Your task to perform on an android device: Open the Webex app and Schedule a meeting for 22nd July at 1:30 PM to 2:00 PM with the topic name as Transport .
Image 0: 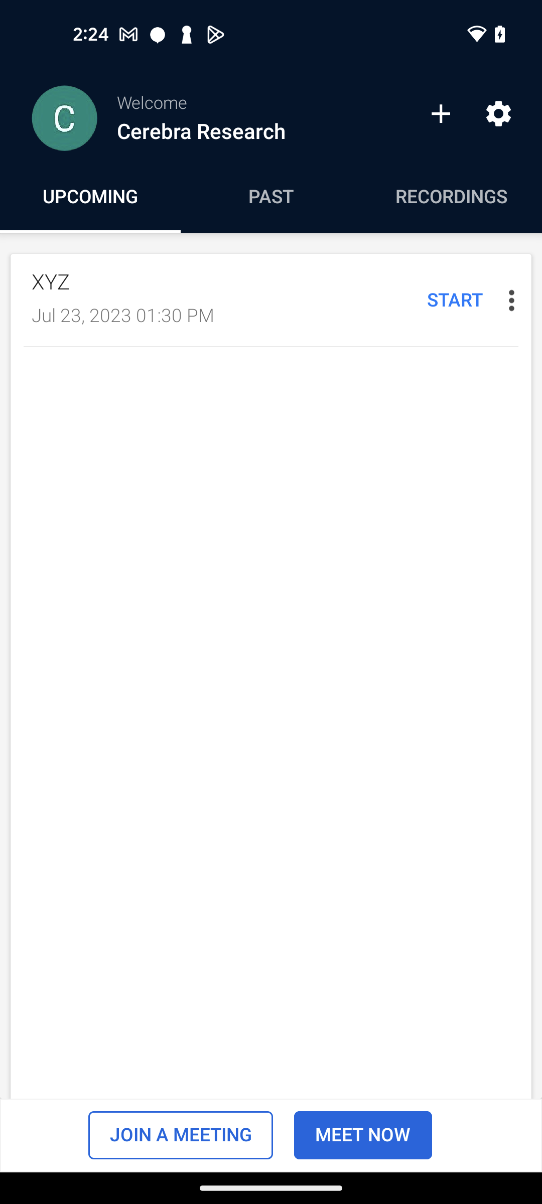
Open the Webex app
Step 0: open app "Webex"
Image 1: 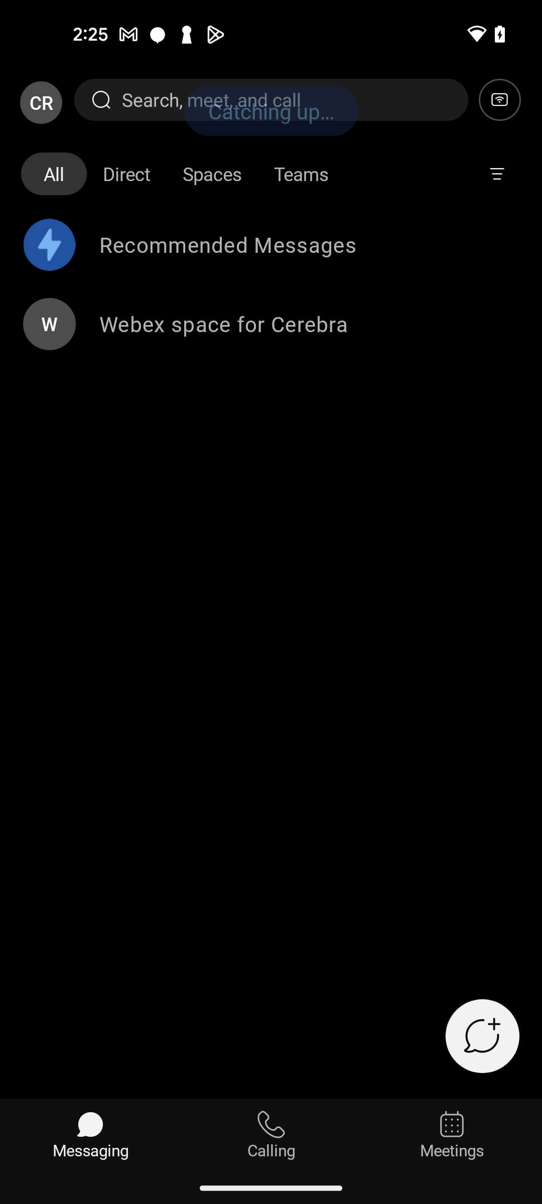
Click on Meetings section at the bottom right corner
Step 1: click (452, 1124)
Image 2: 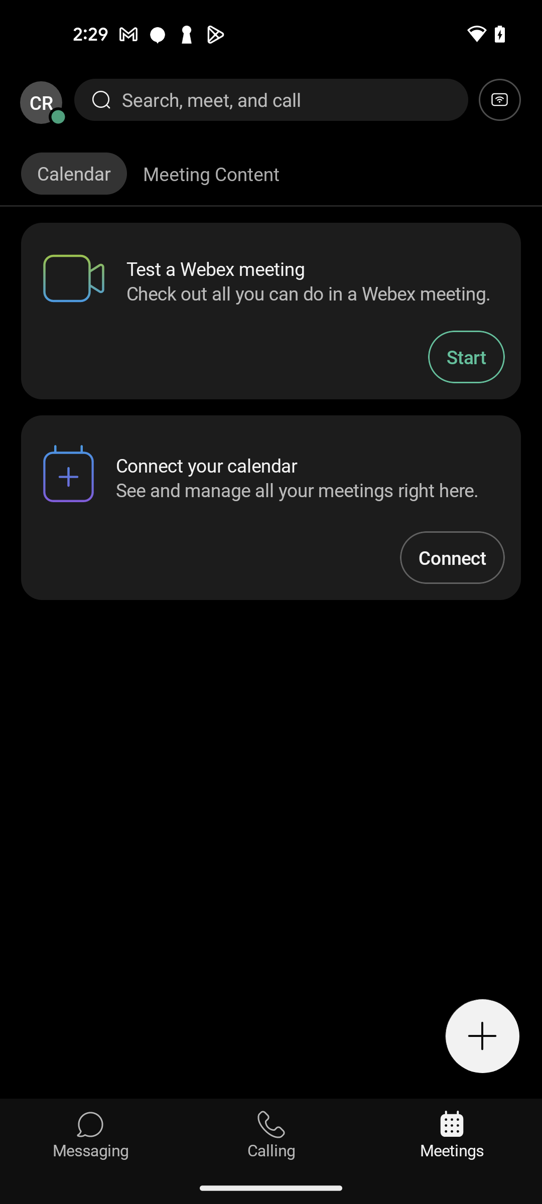
Click on the Meeting Content section
Step 2: click (211, 174)
Image 3: 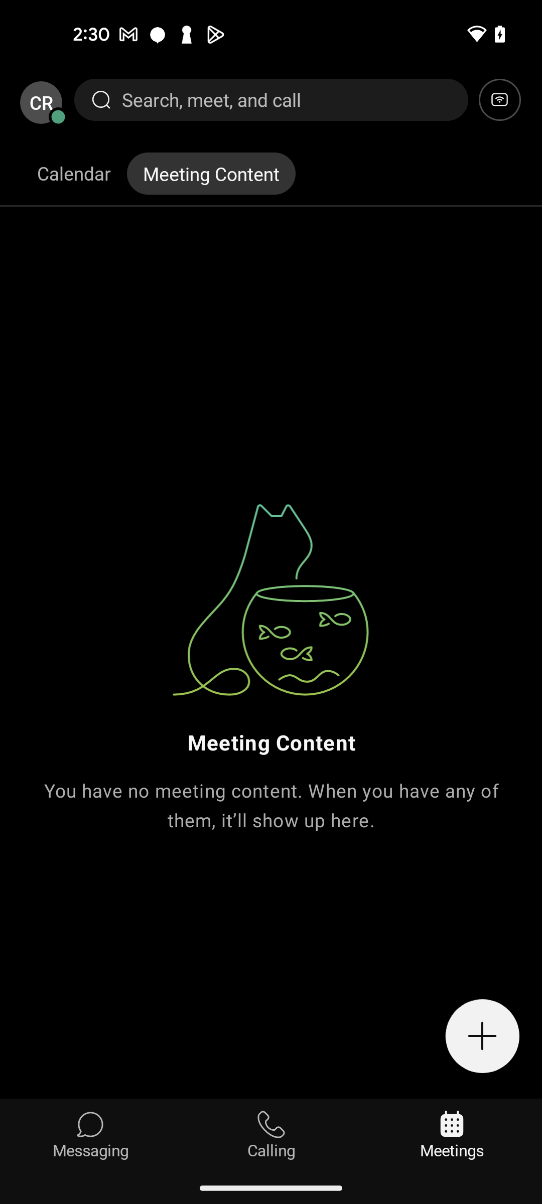
Click on the plus icon 
Step 3: click (482, 1036)
Image 4: 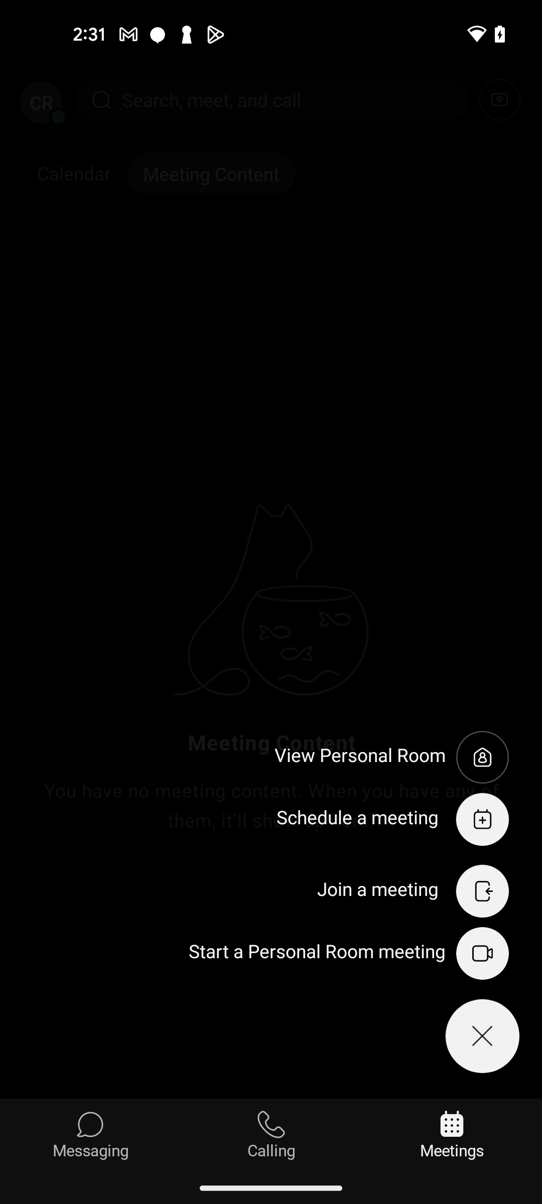
Click on Schedule a meeting
Step 4: click (357, 819)
Image 5: 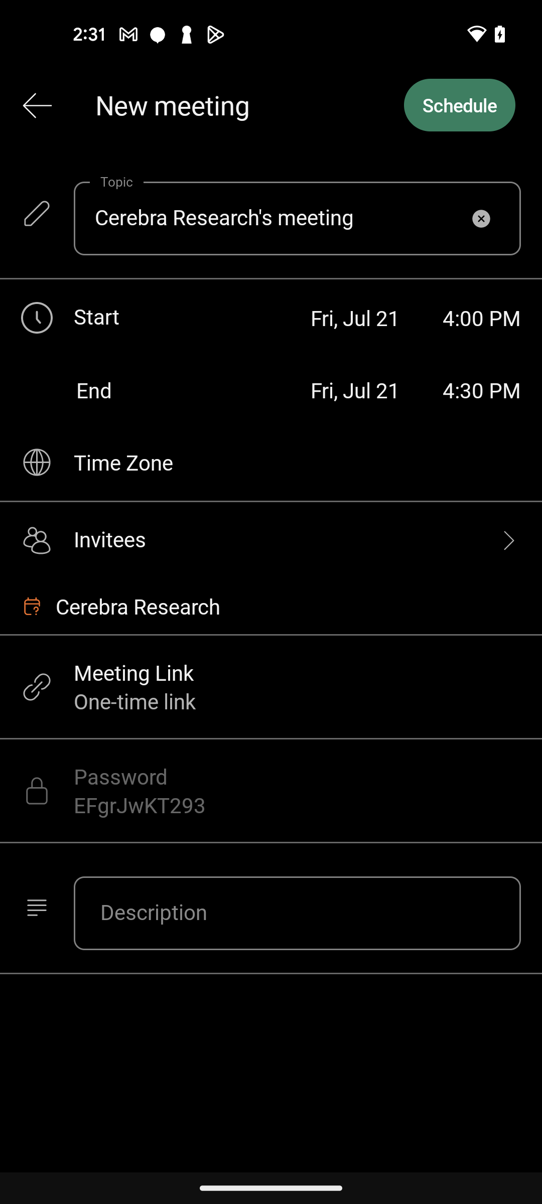
Click on the topic section
Step 5: click (297, 213)
Image 6: 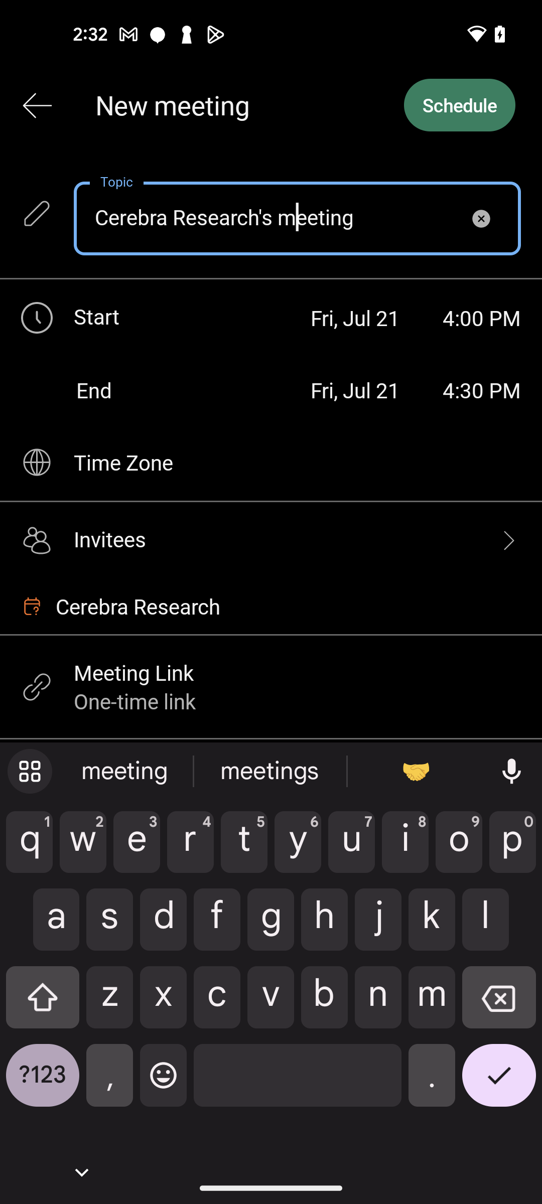
Enter the topic name as Transport
Step 6: type "Transport"
Image 7: 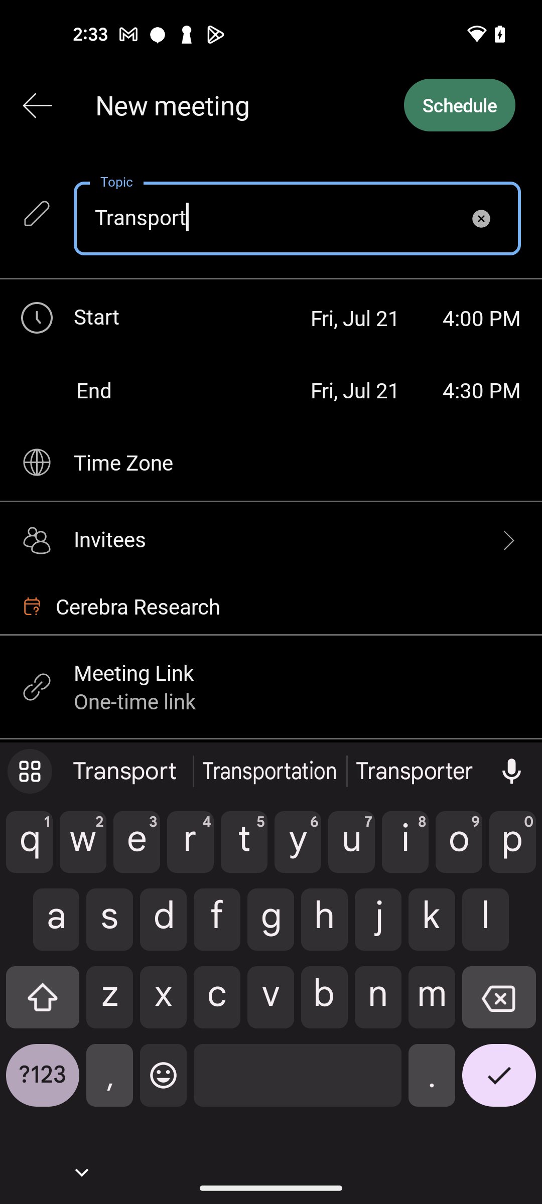
Click on Start time
Step 7: click (482, 318)
Image 8: 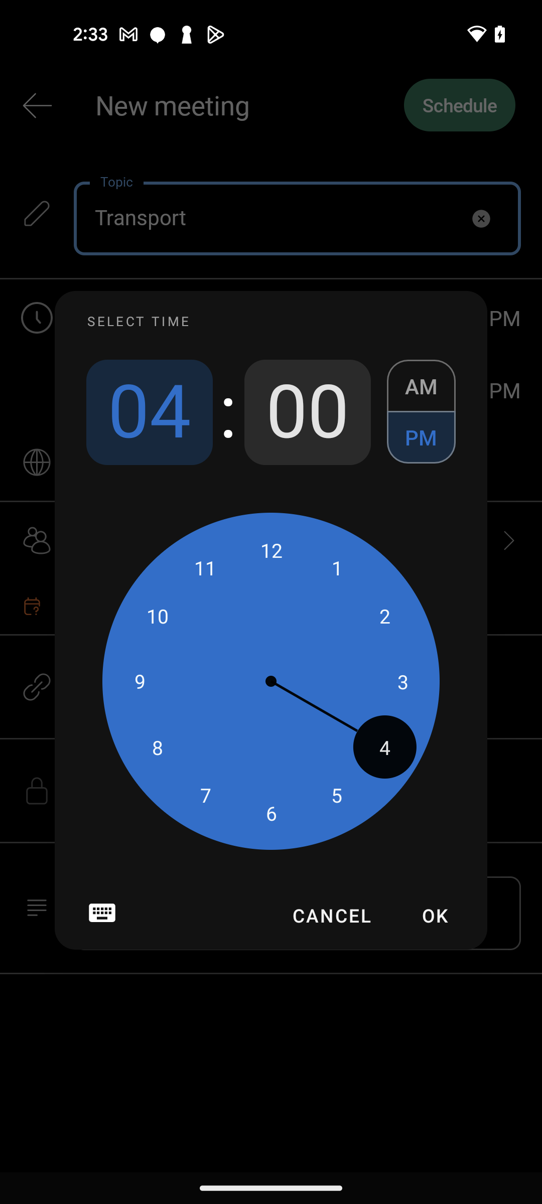
set the hours to 1
Step 8: click (337, 567)
Image 9: 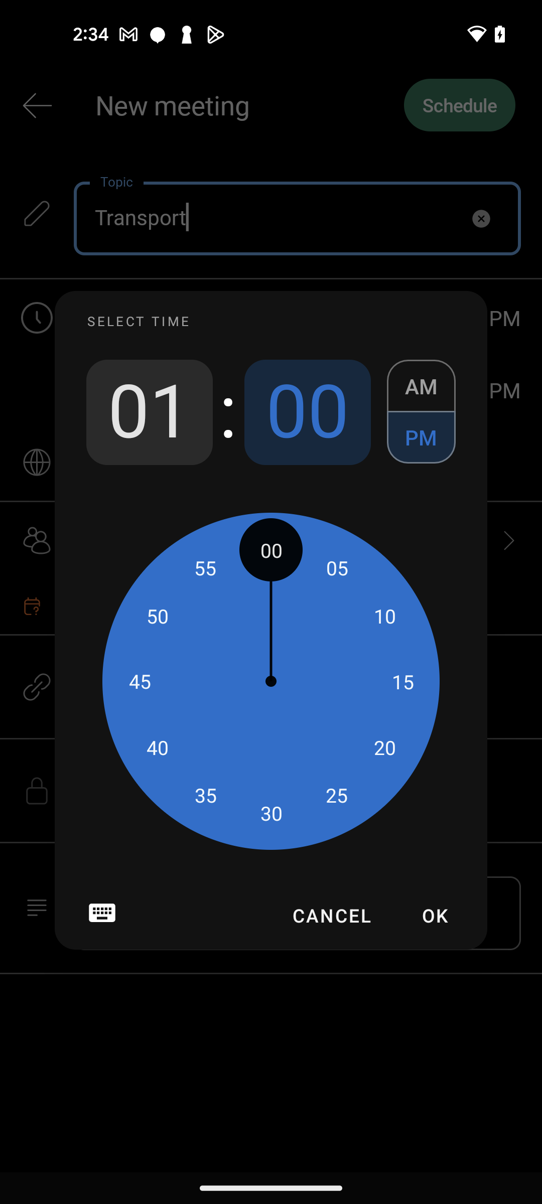
Set the minutes to 30
Step 9: click (271, 813)
Image 10: 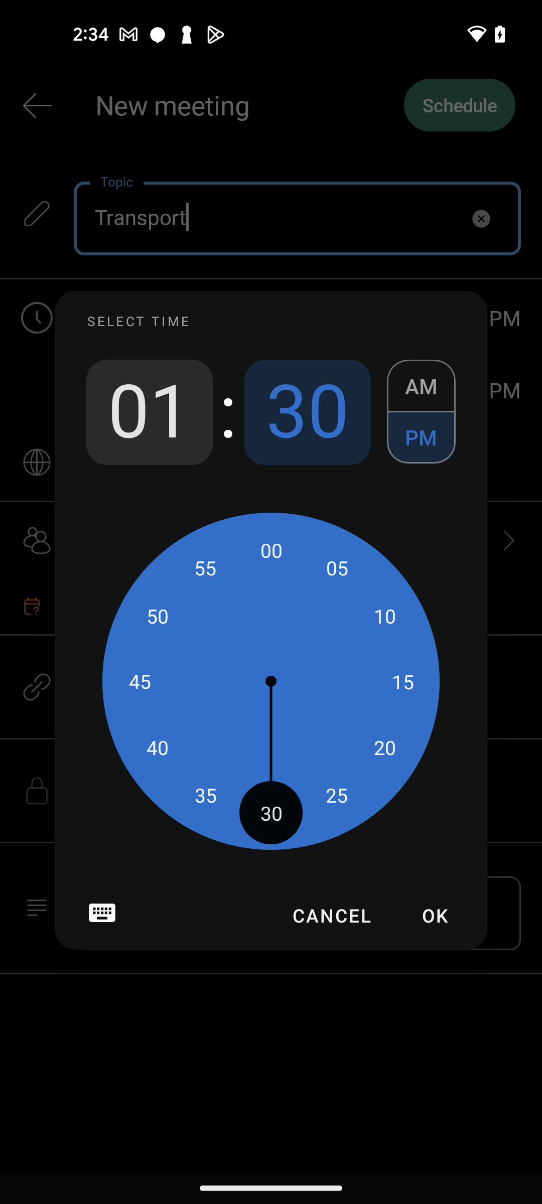
Click on the OK button
Step 10: click (434, 916)
Image 11: 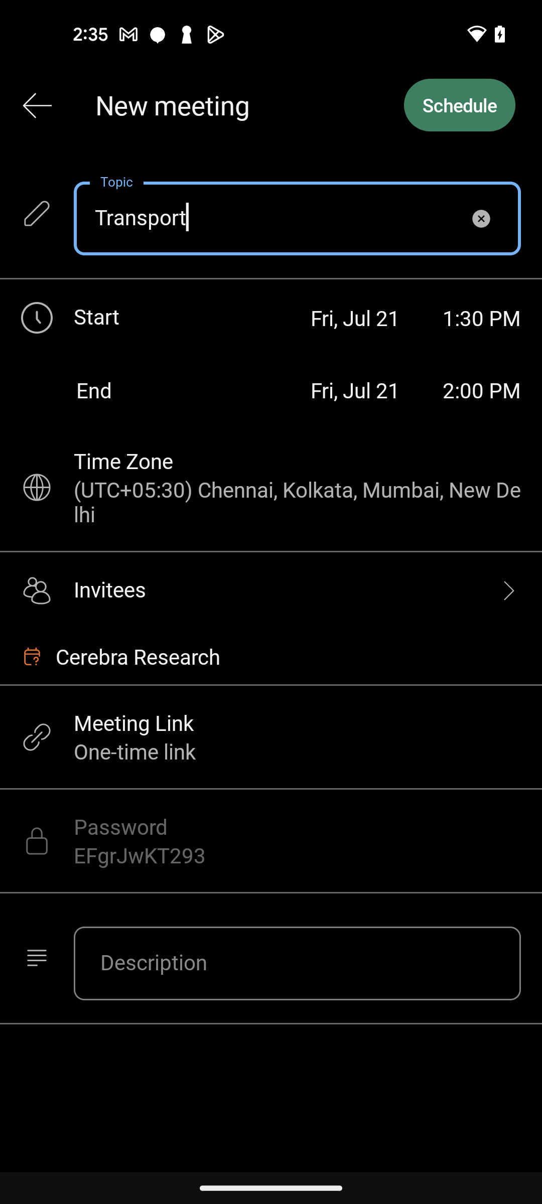
Click on End time
Step 11: click (482, 390)
Image 12: 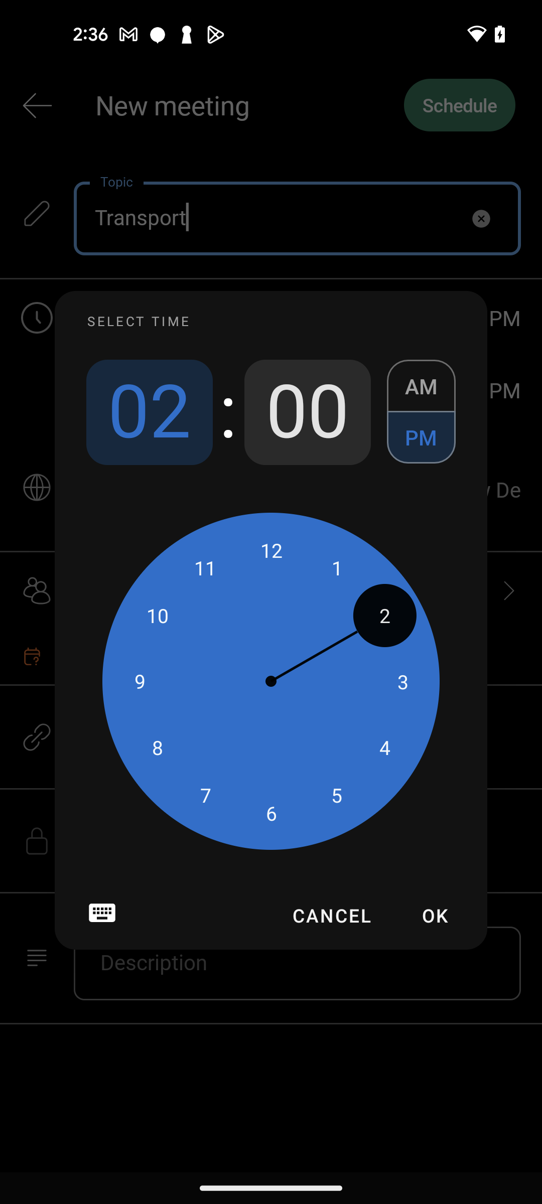
Click on the OK button
Step 12: click (434, 916)
Image 13: 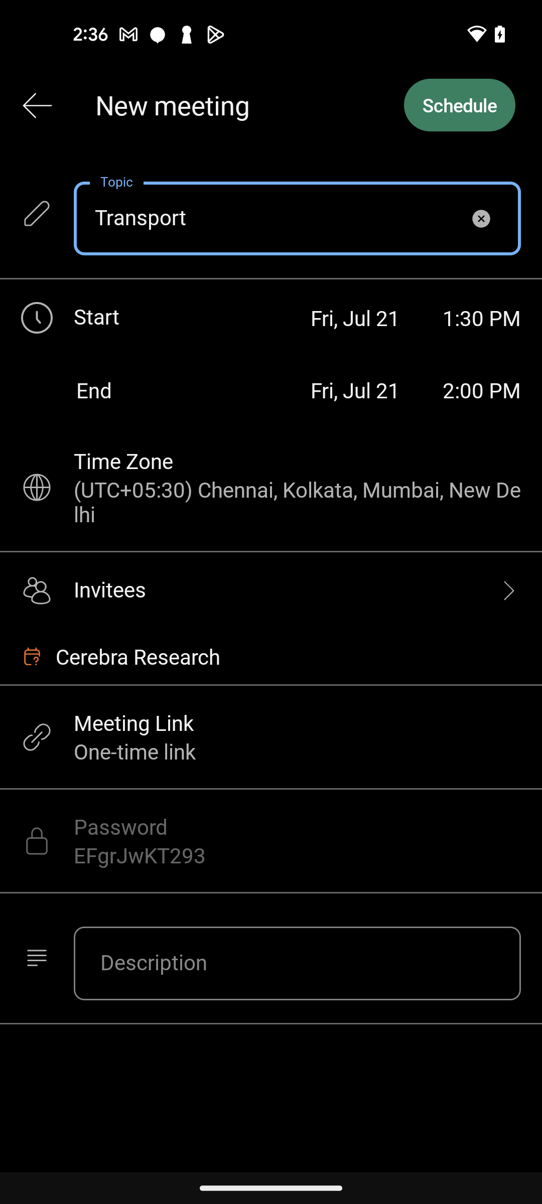
Click on the start date
Step 13: click (355, 318)
Image 14: 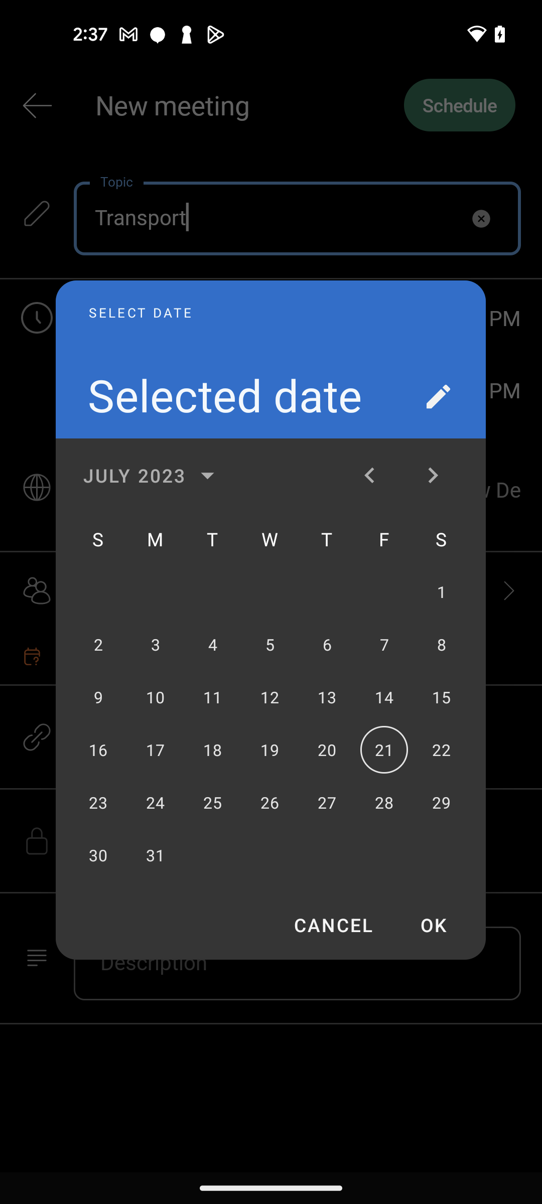
Select date to 22 July
Step 14: click (441, 749)
Image 15: 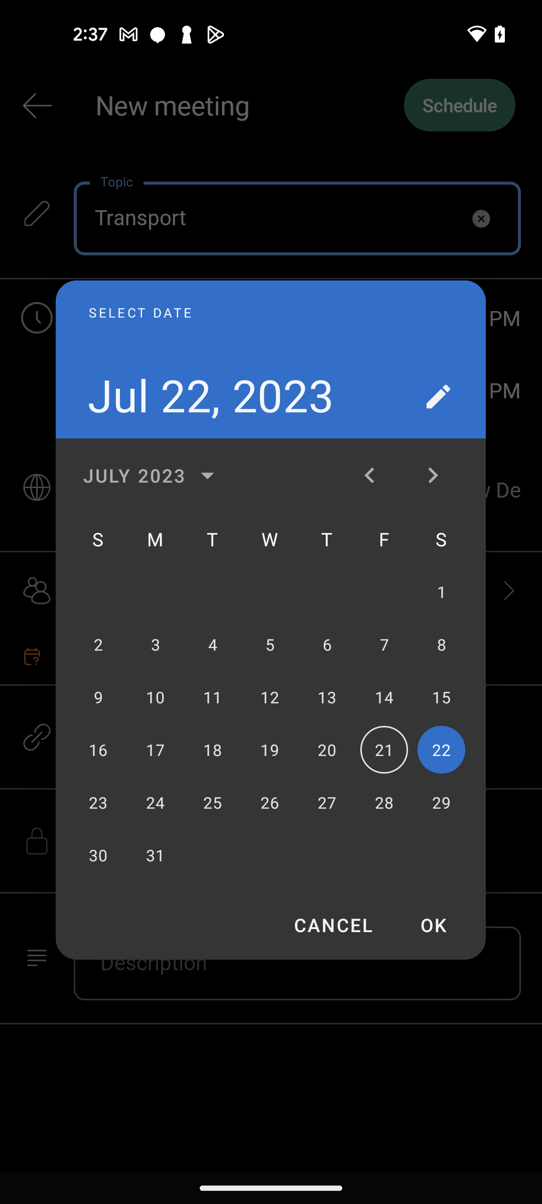
Click on the OK button
Step 15: click (433, 925)
Image 16: 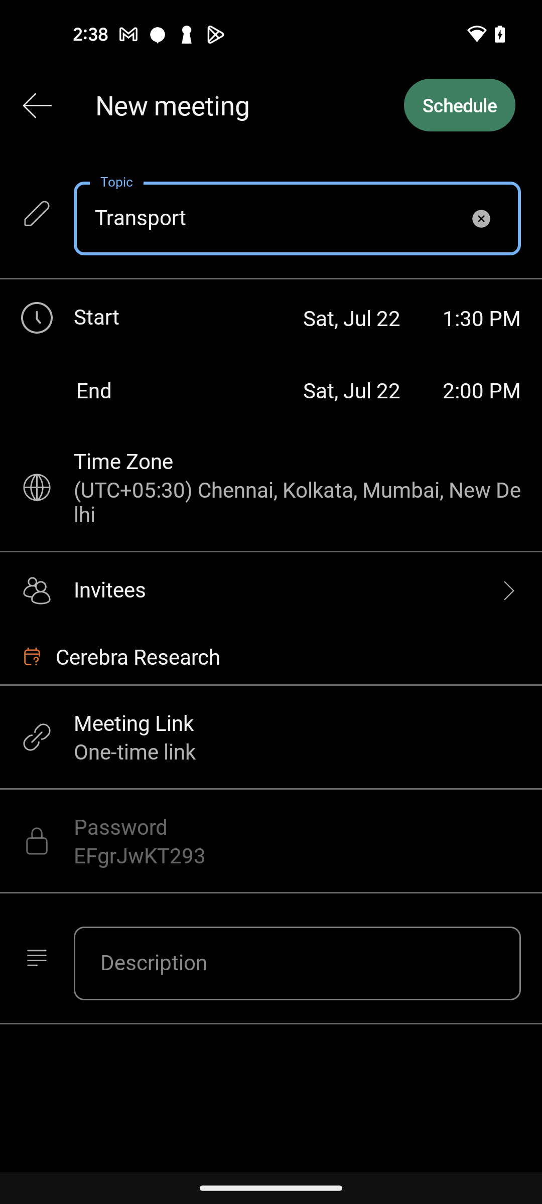
Click on the Schedule button at the top right corner
Step 16: click (460, 105)